Your task to perform on an android device: I'm travelling to Rio de Janeiro with my friend Carlos the next month. I'll search for a hotel on Trip.com for two persons in Rio de Janeiro from November 1 to November 5.
Image 0: 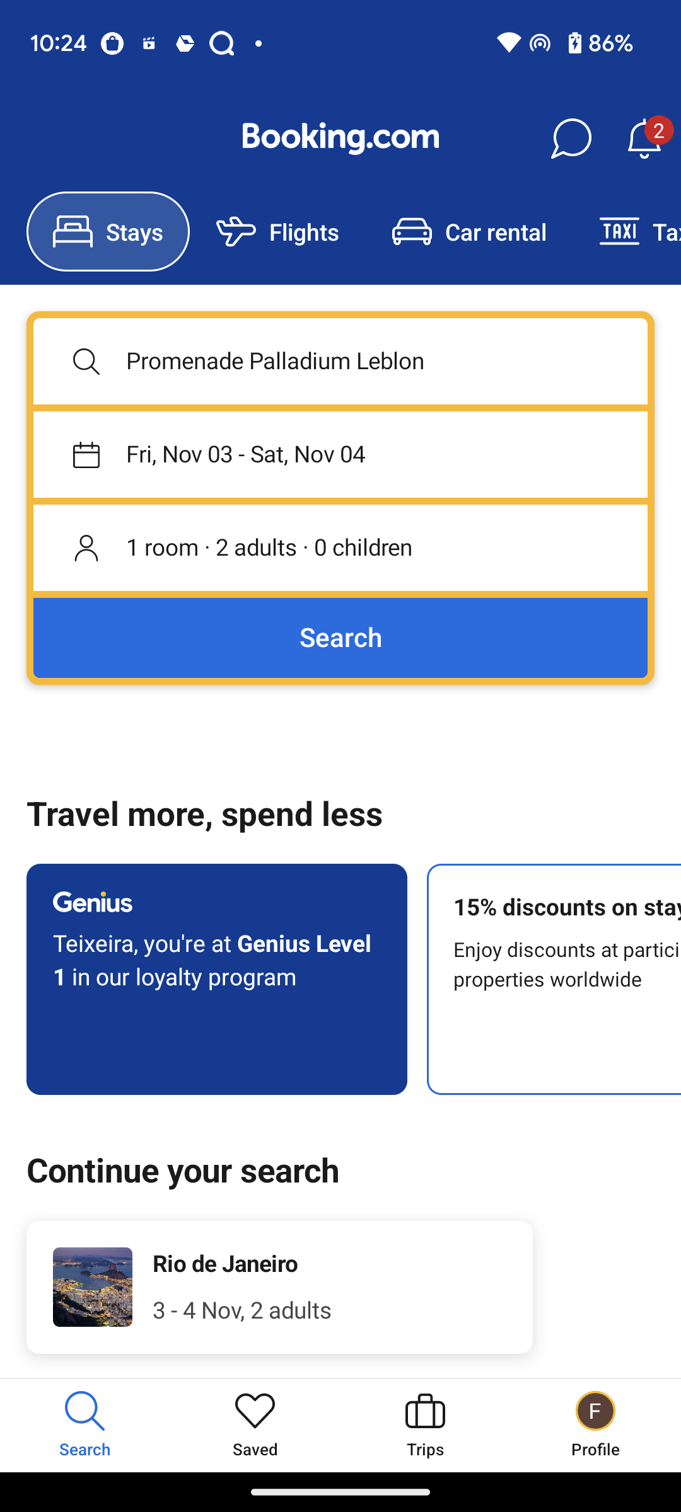
Open Trip.com app
Step 0: open app "Trip.com"
Image 1: 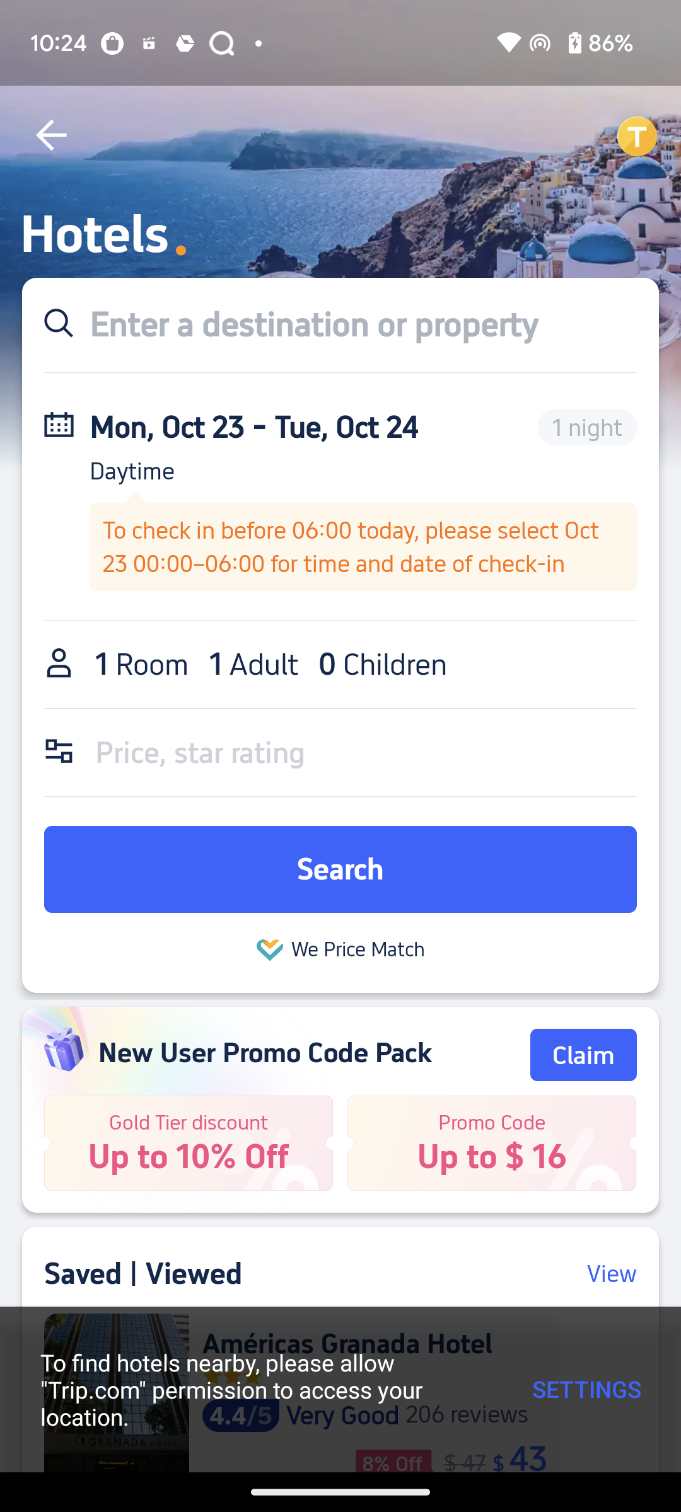
Click on destination search bar
Step 1: click (313, 324)
Image 3: 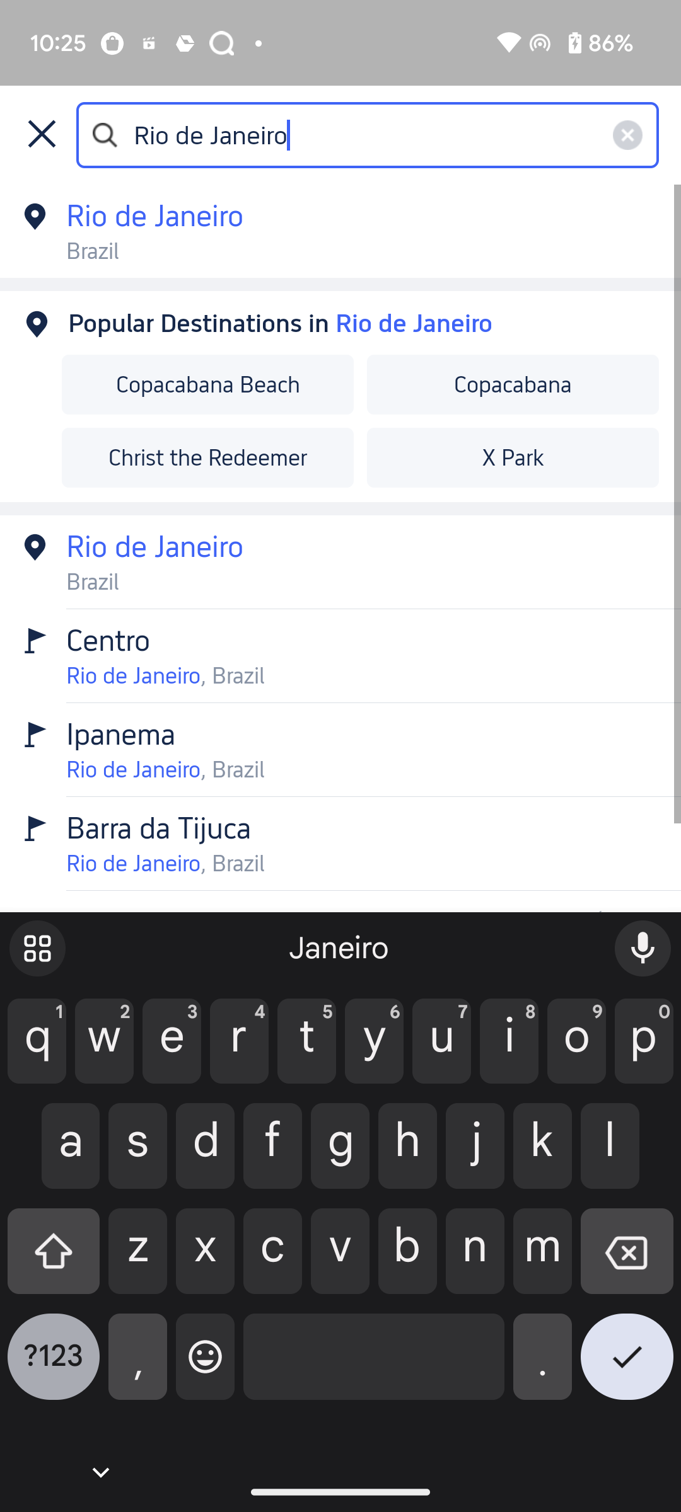
Click on first search result
Step 3: click (92, 251)
Image 4: 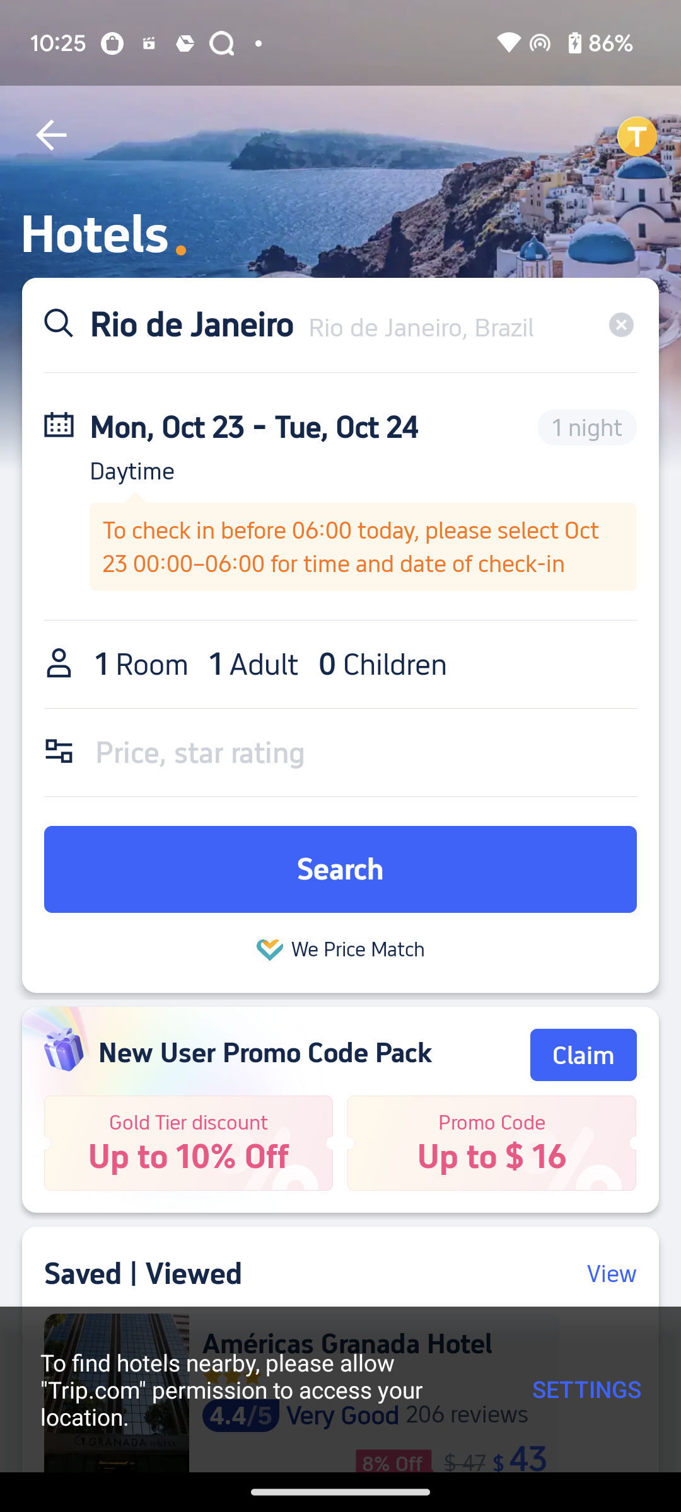
go to the date section
Step 4: click (250, 455)
Image 5: 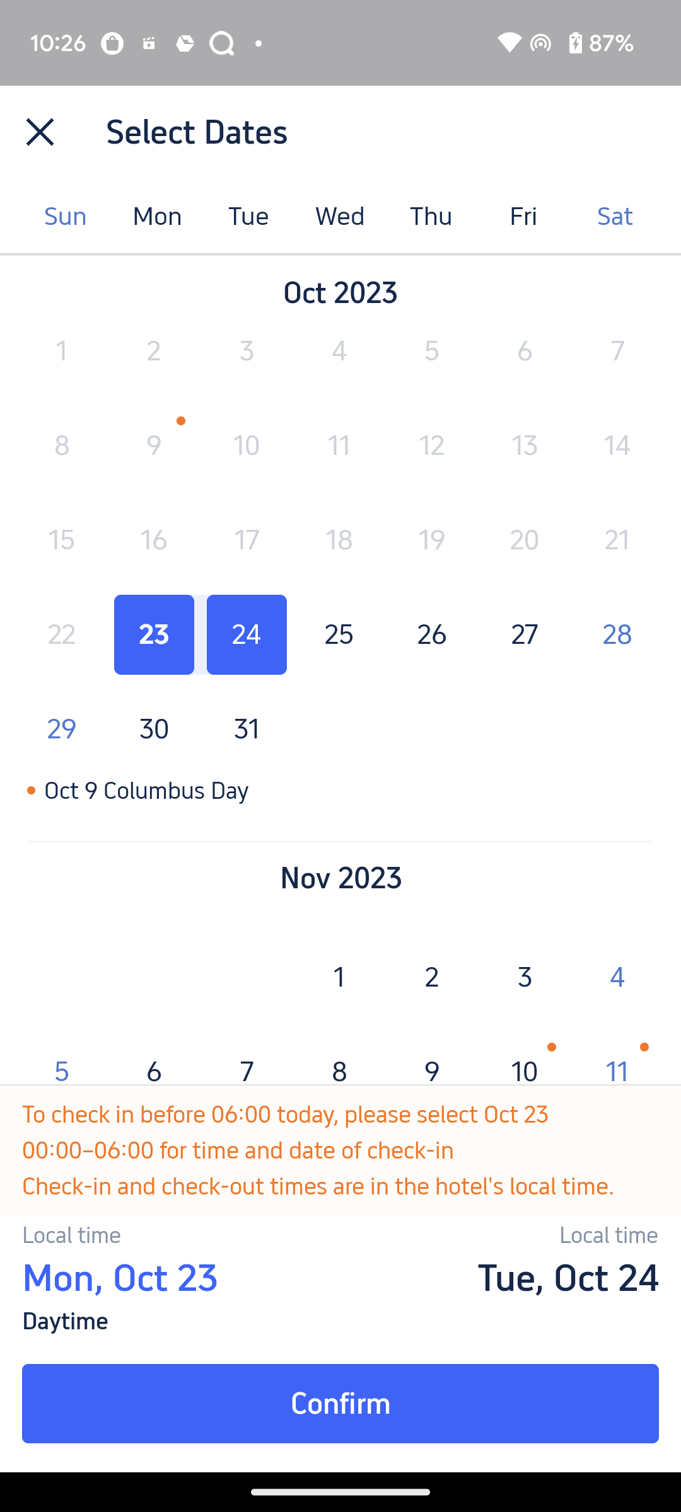
select check in date as November 1
Step 5: click (346, 977)
Image 6: 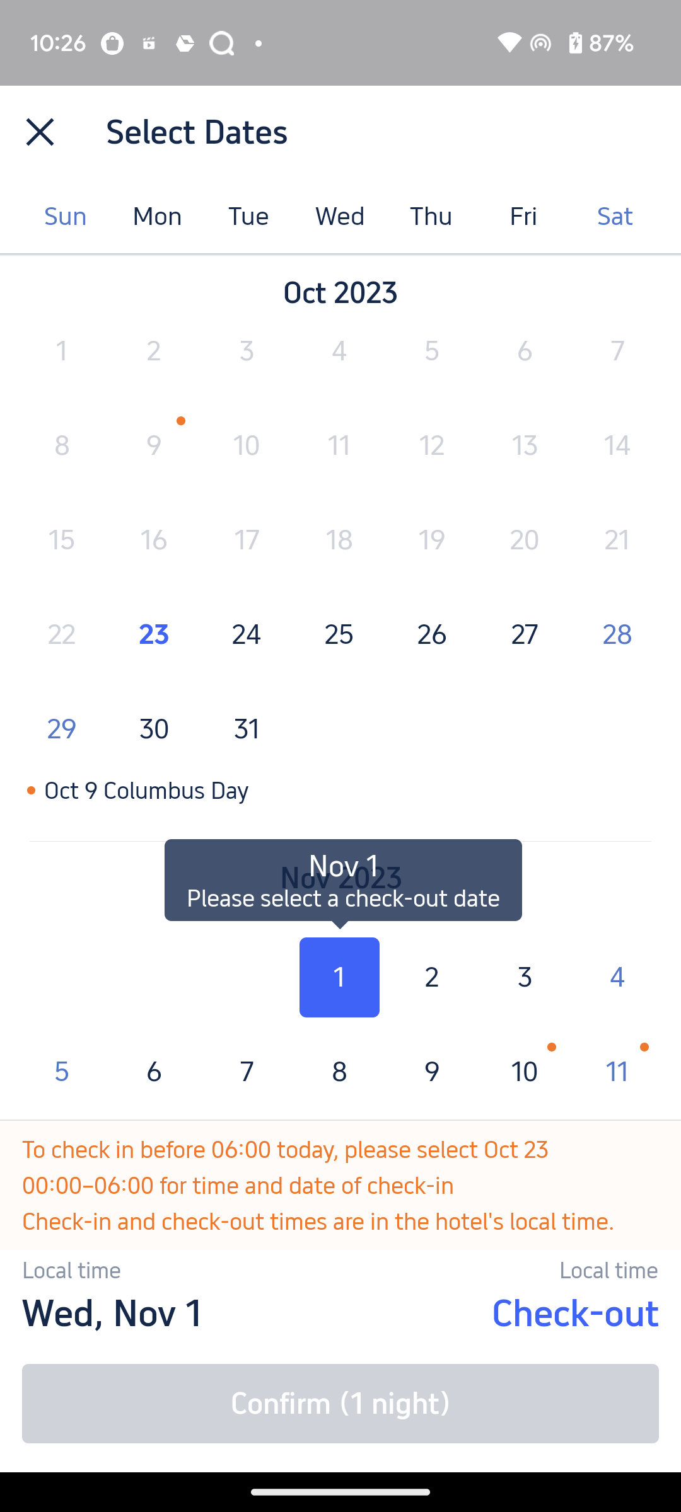
Select check out date as November 5
Step 6: click (68, 1072)
Image 7: 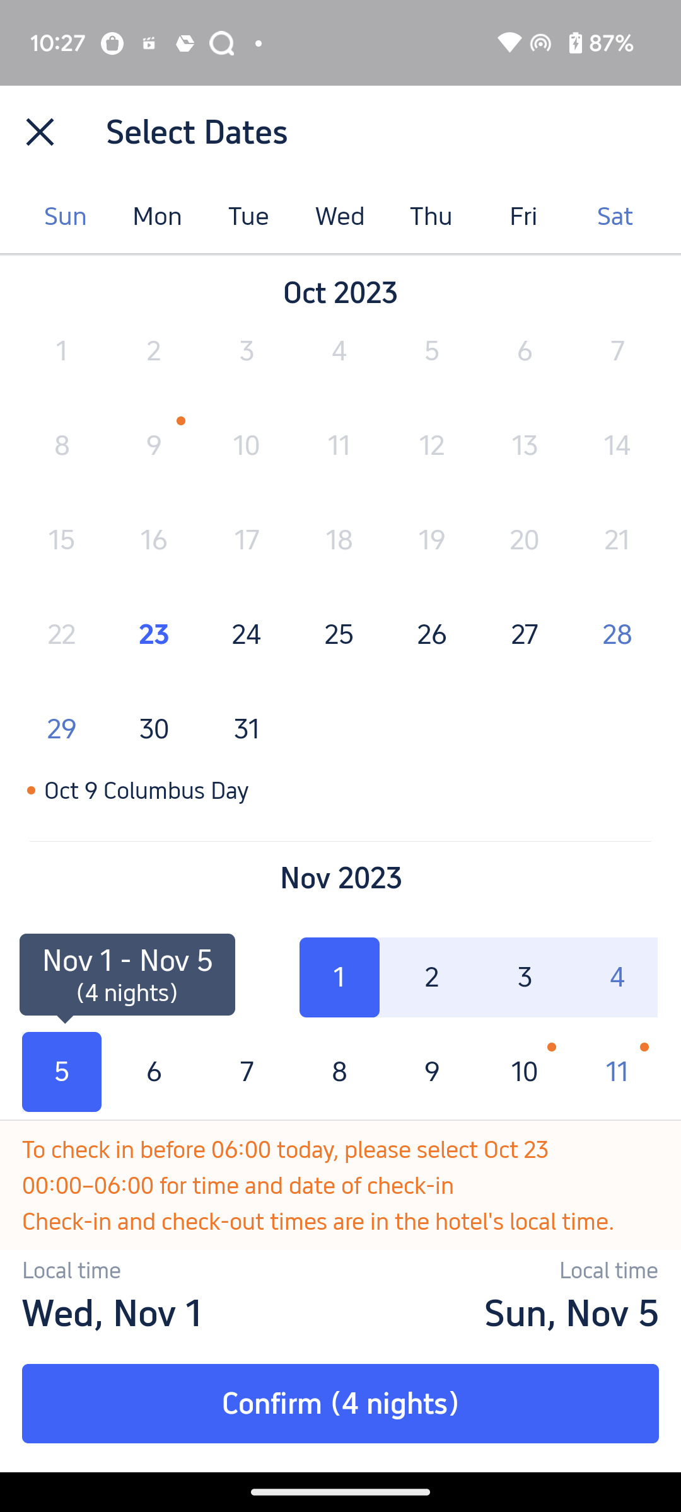
Click on Confirm (4 nights) at the bottom of the screen
Step 7: click (340, 1404)
Image 8: 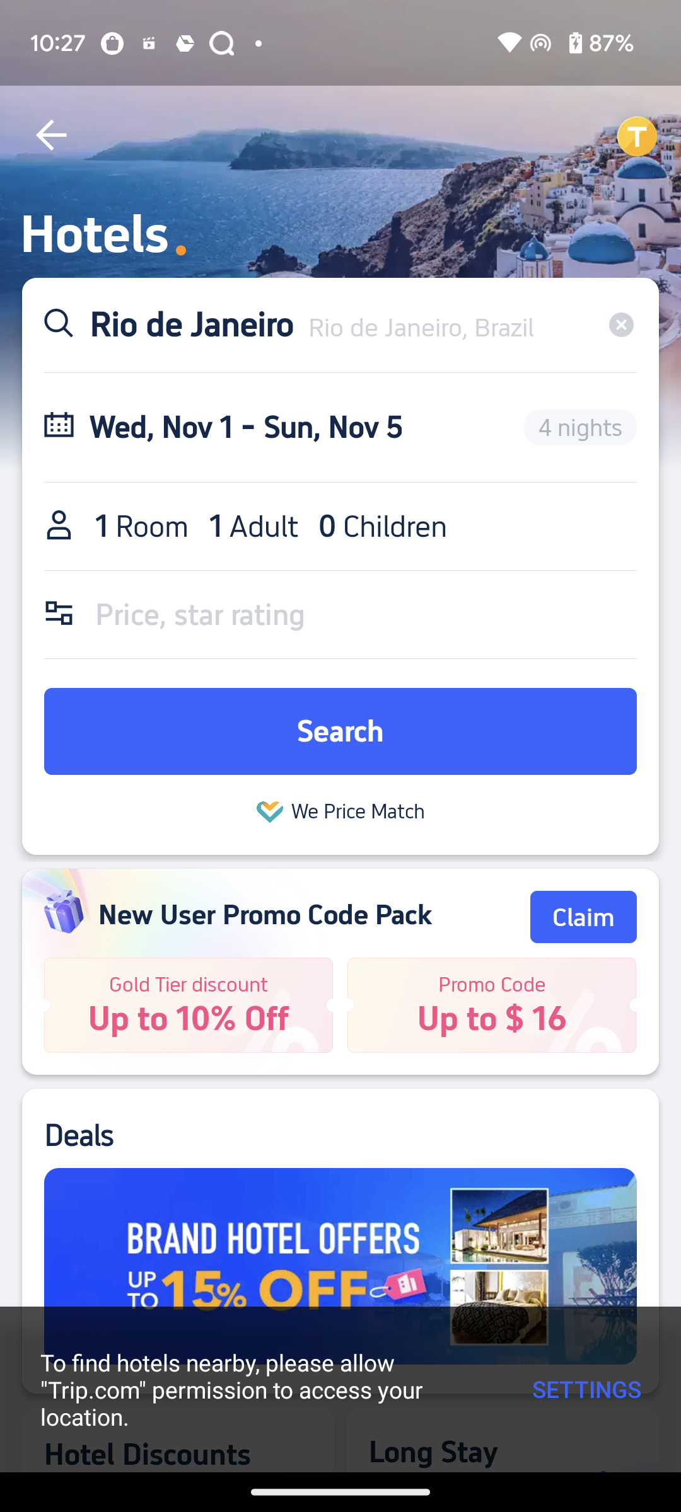
Click on Rooms and guests section
Step 8: click (264, 526)
Image 9: 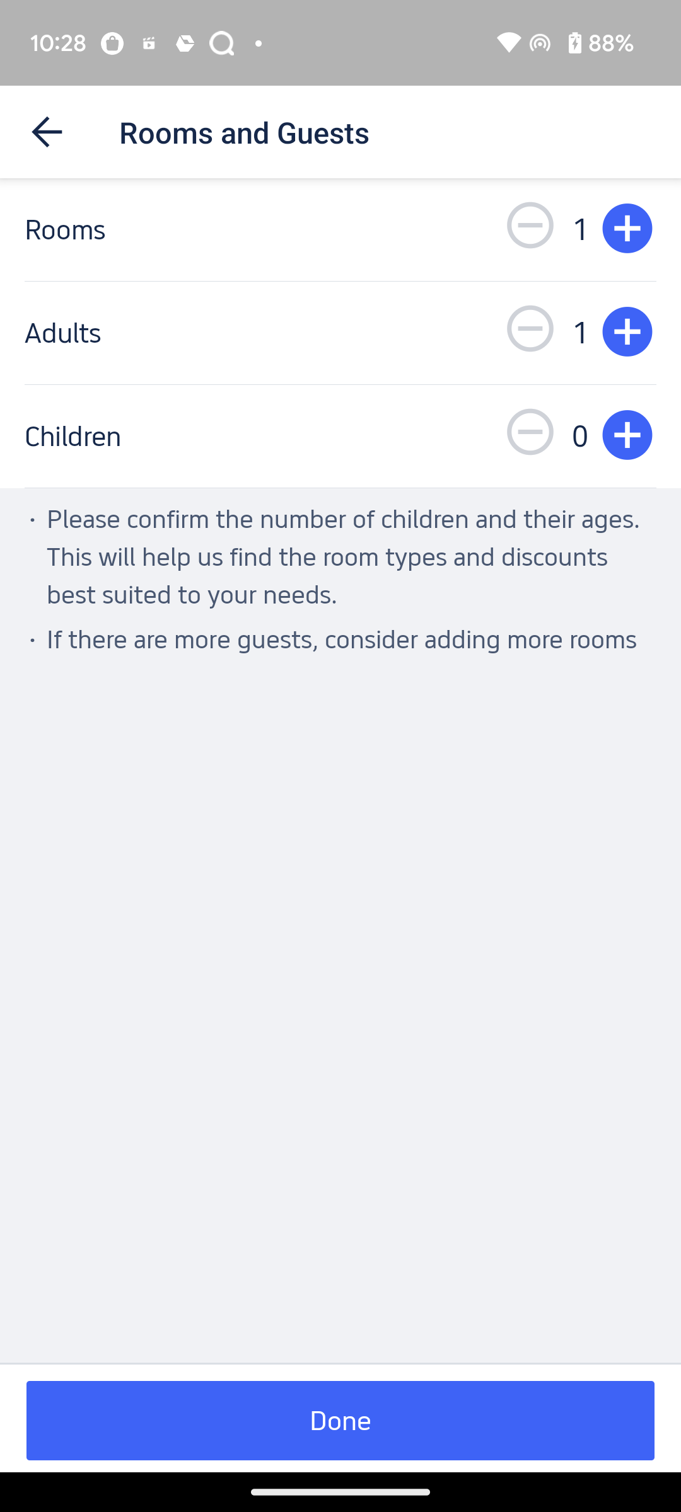
click on + button of adults to add one more adult
Step 9: click (622, 330)
Image 10: 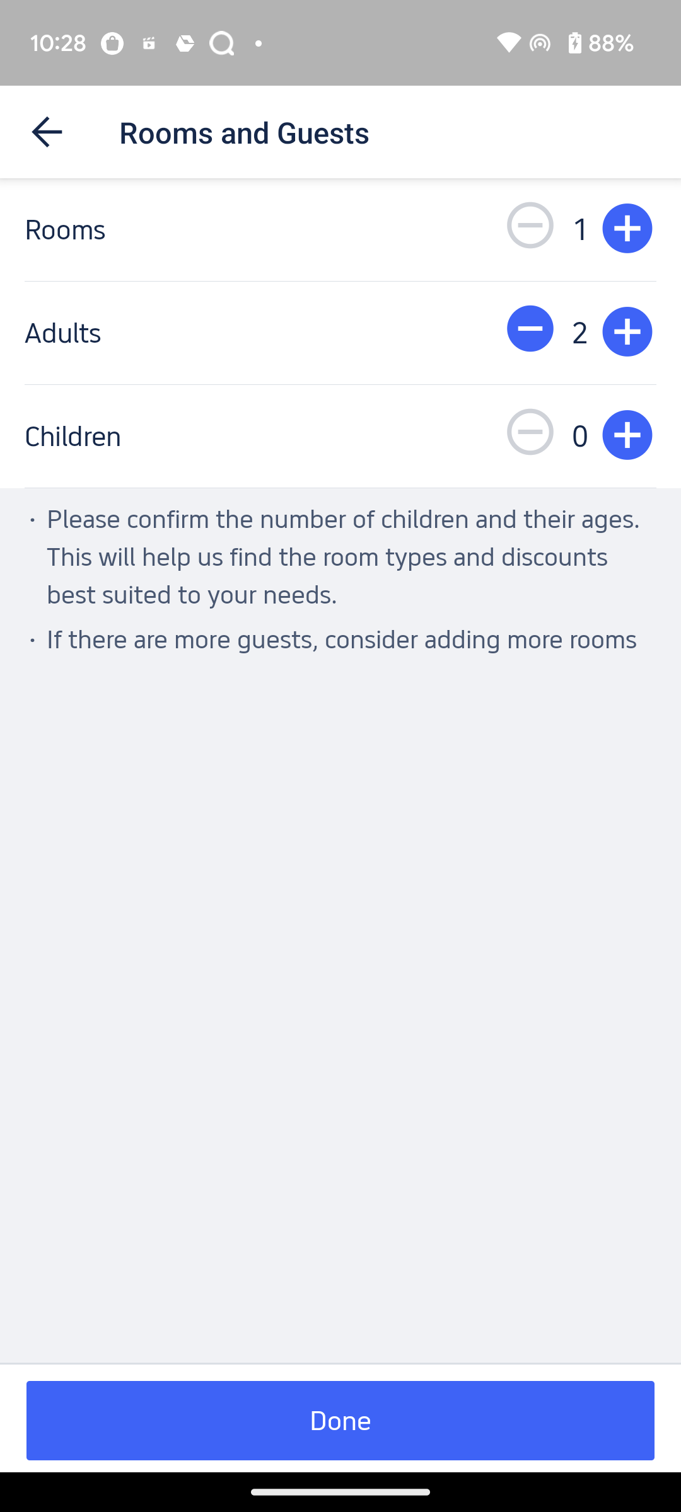
Click on Done at the bottom of the screen
Step 10: click (340, 1420)
Image 11: 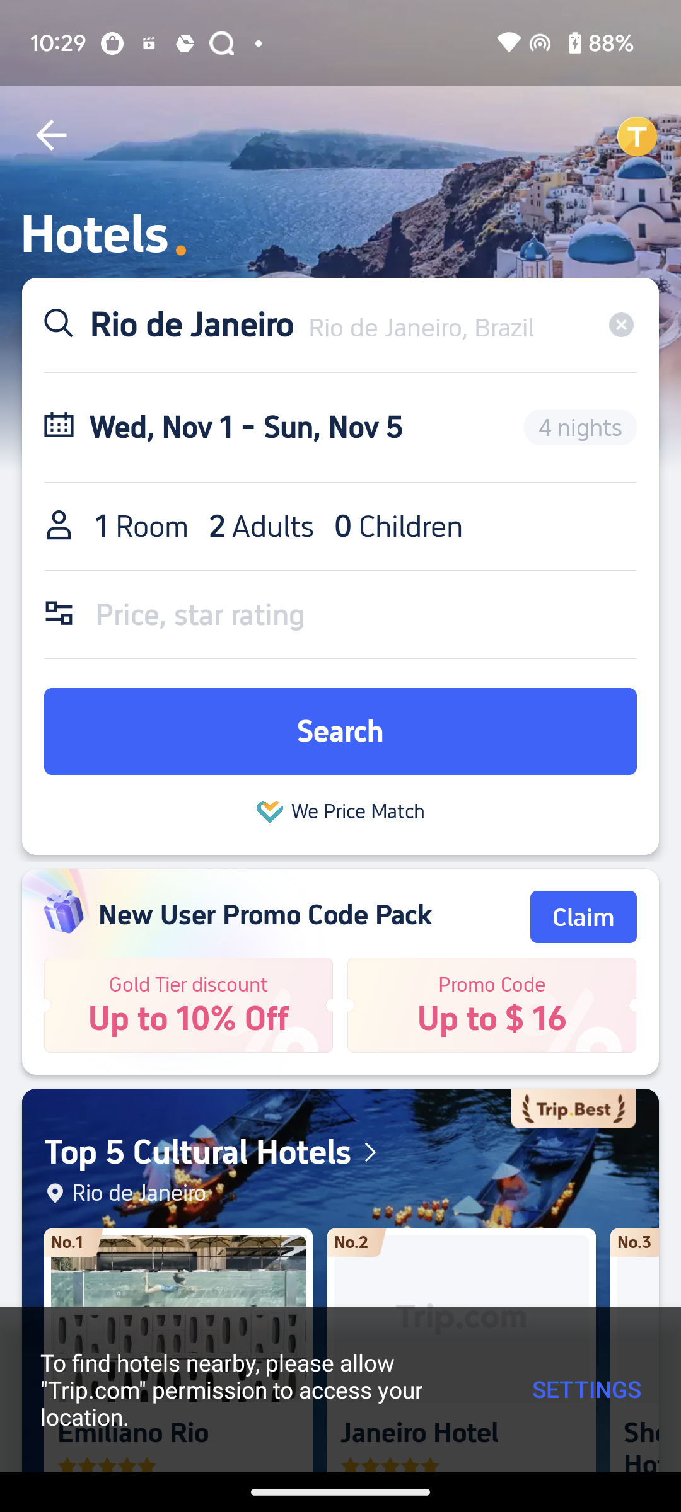
Click on Search to find hotels
Step 11: click (340, 731)